Your task to perform on an android device: Open the Mappls MapmyIndia app and change the alternate route for your destination
Image 0: 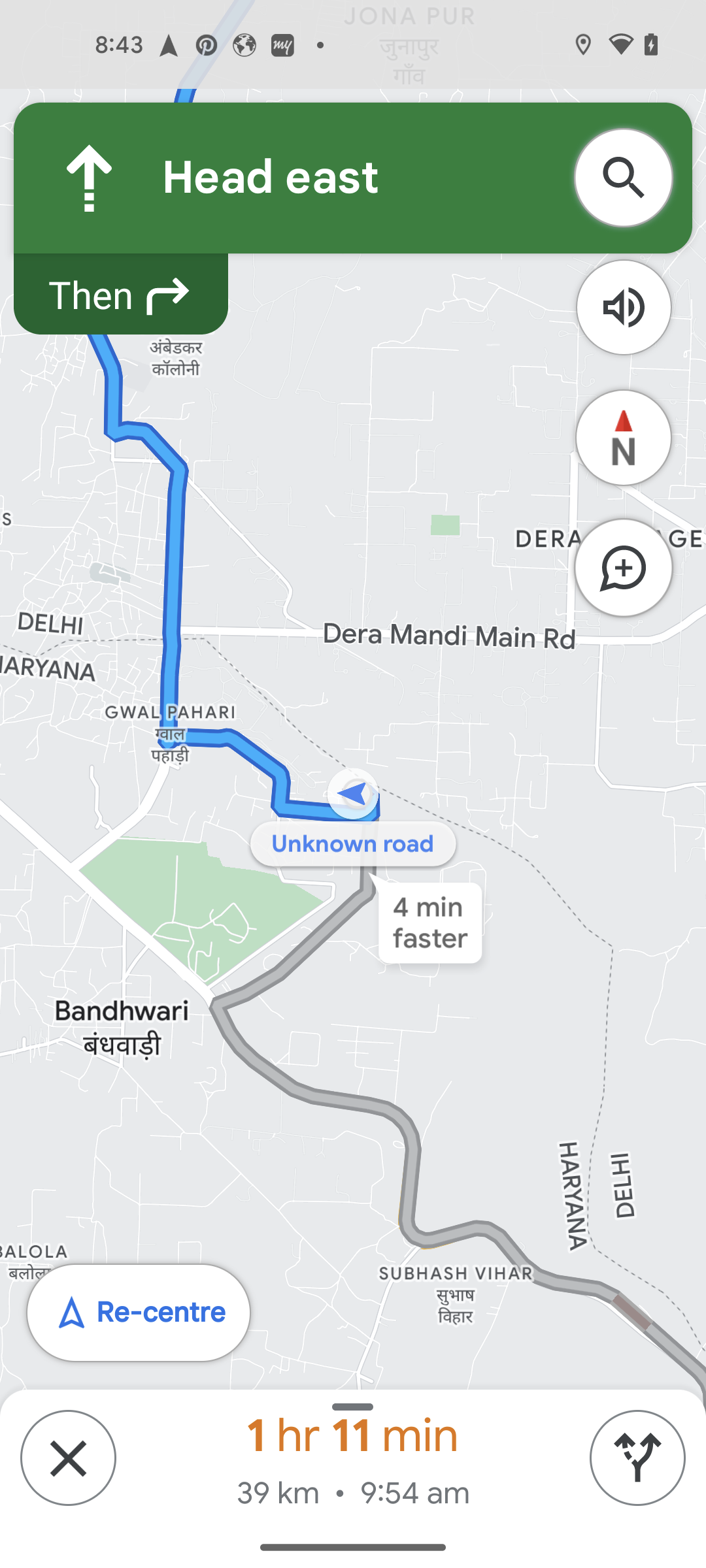
Open the Mappls MapmyIndia app
Step 0: open app "Mappls MapmyIndia"
Image 1: 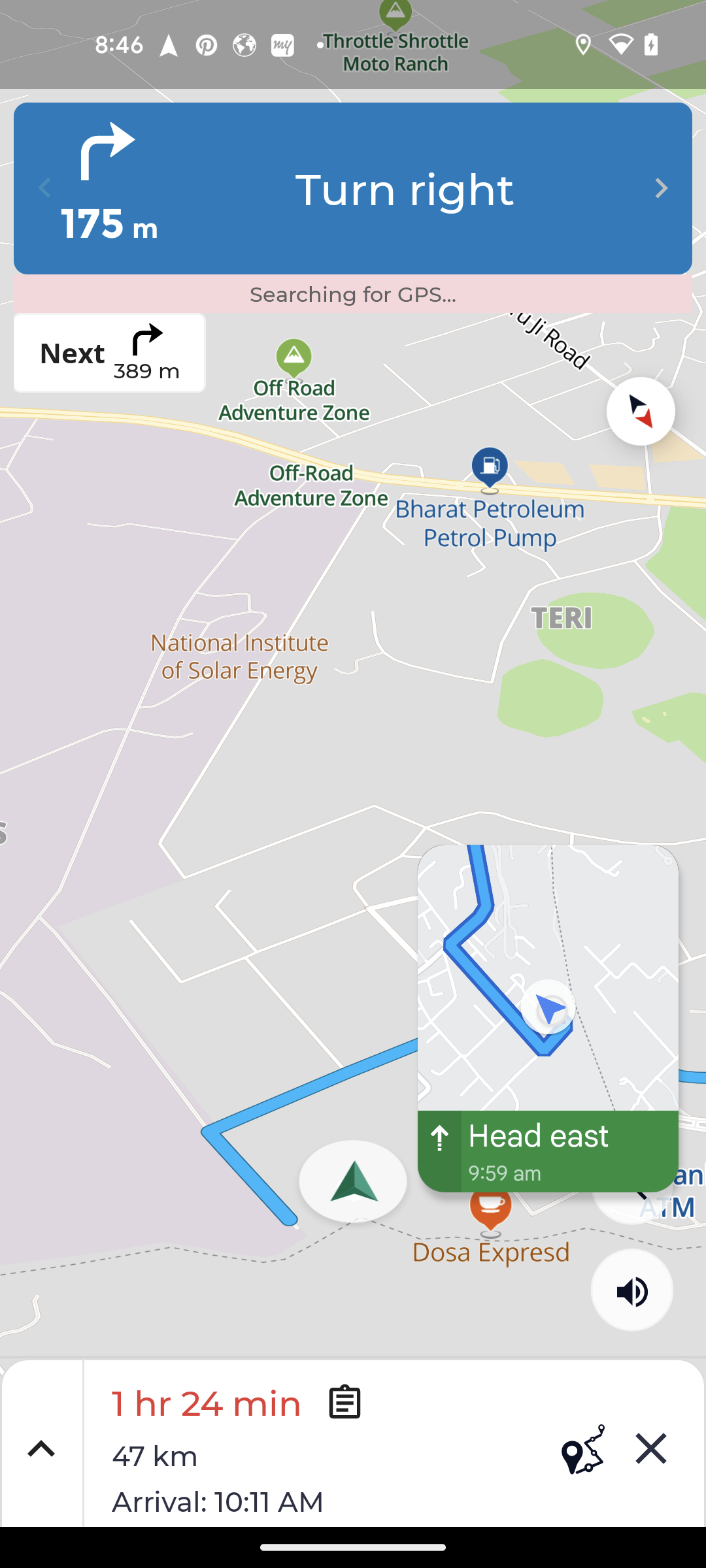
Go back
Step 1: press back button
Image 2: 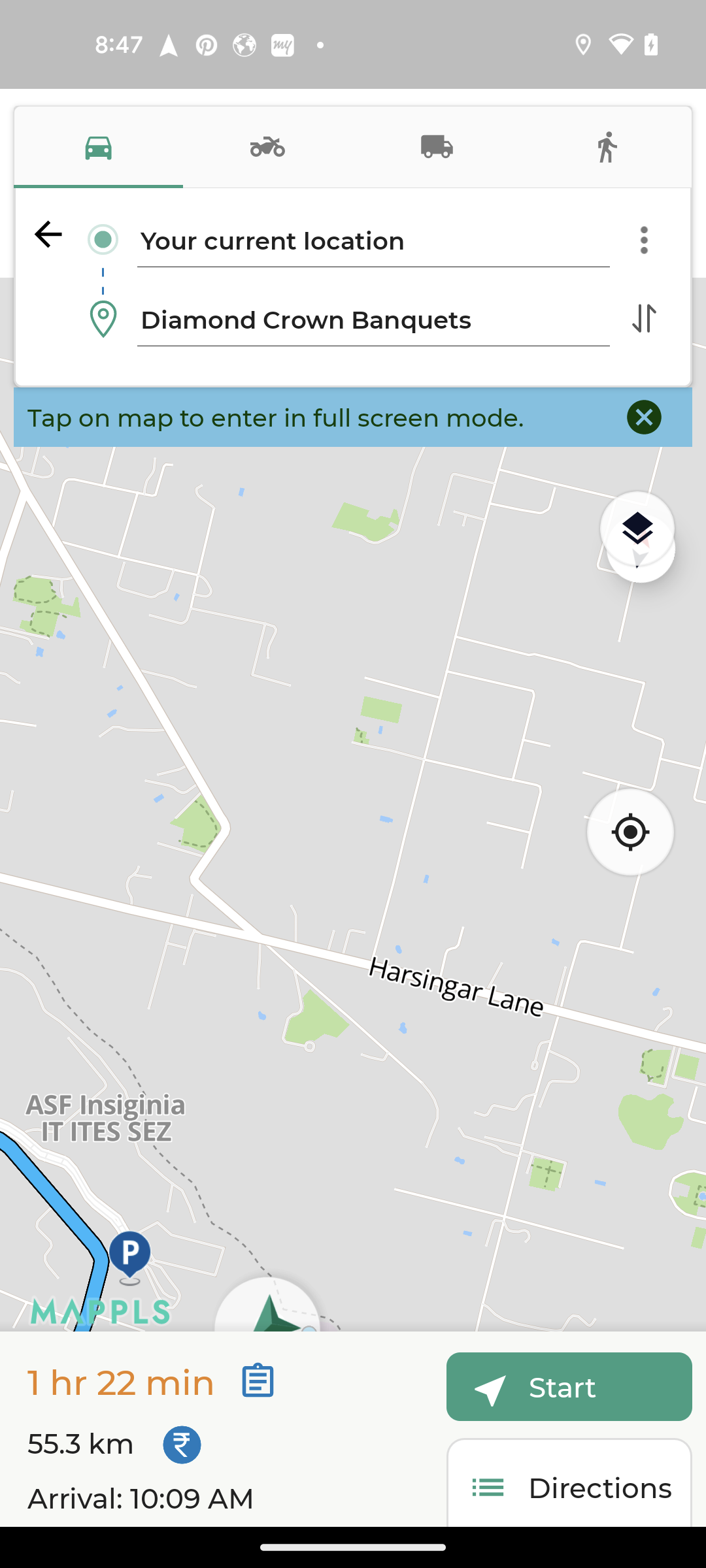
Go back
Step 2: wait
Image 4: 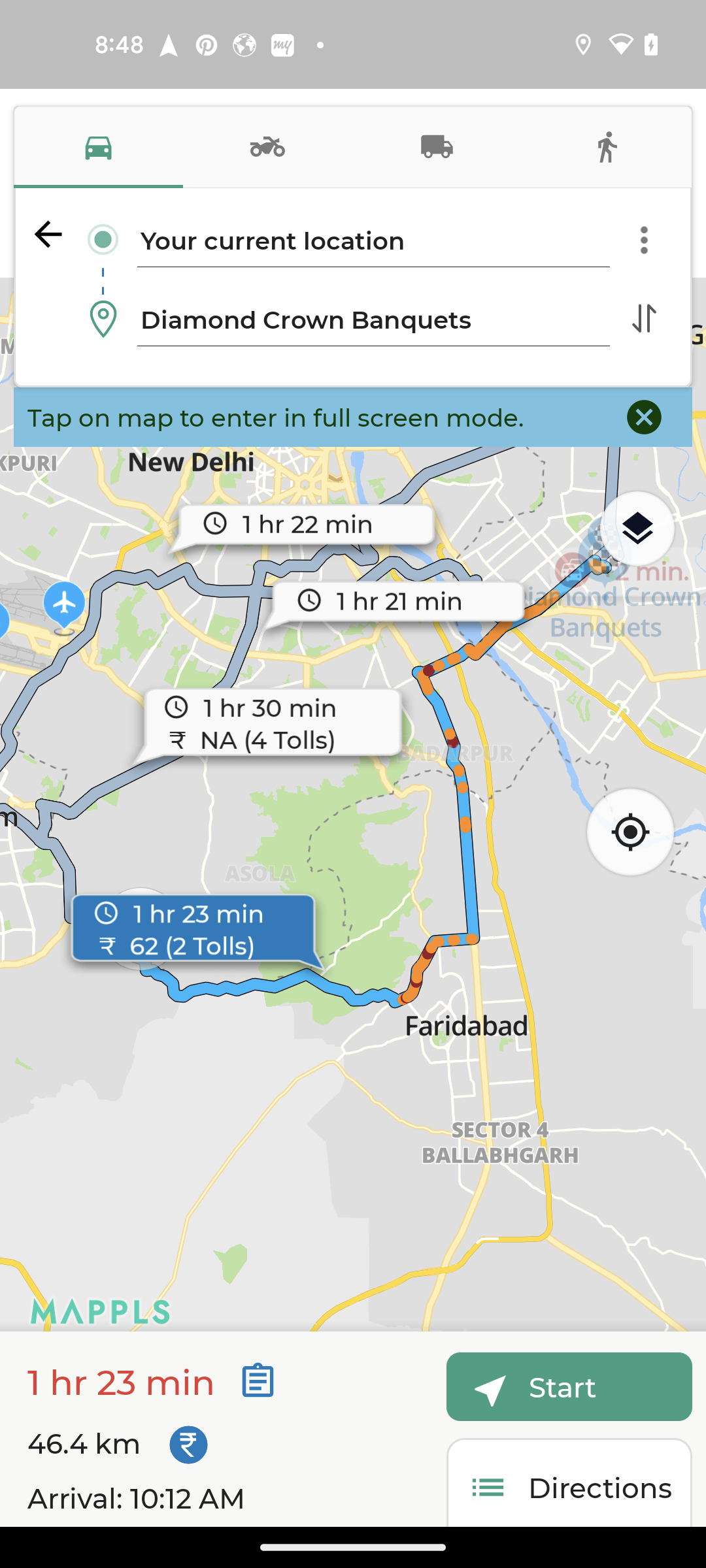
click on start
Step 4: click (611, 1386)